Your task to perform on an android device: I want to go to the cart and view Sencha Naturals, Green Tea Mints, Tropical mango. .
Image 0: 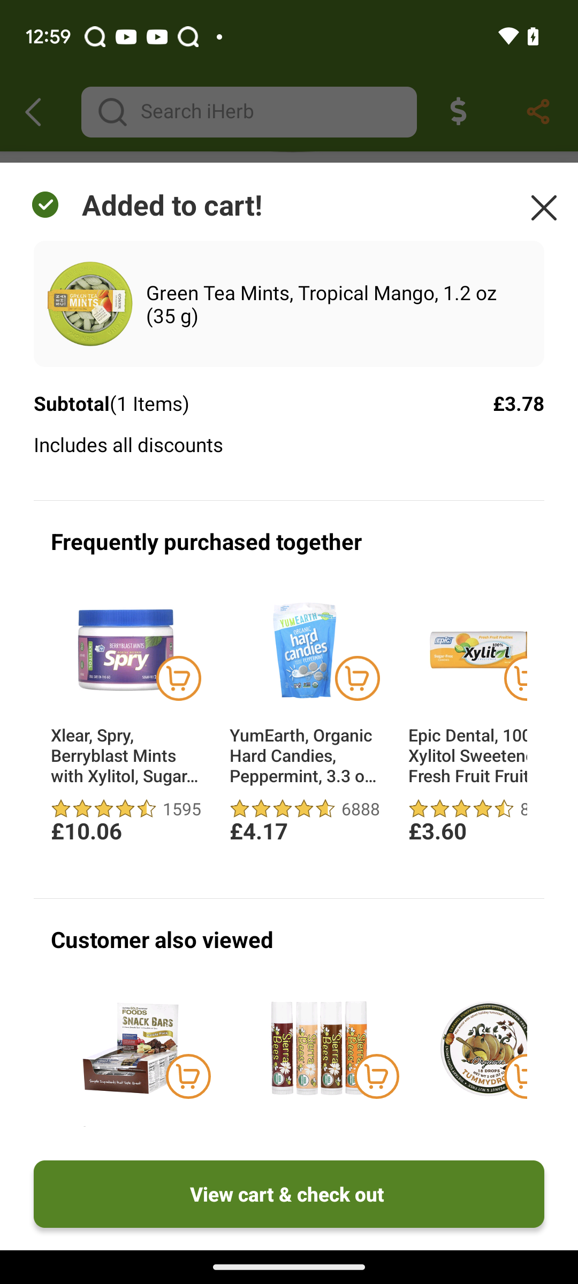
Click on the view cart & check out 
Step 0: click (288, 1194)